Your task to perform on an android device: move to epfo file in internal storage
Image 0: 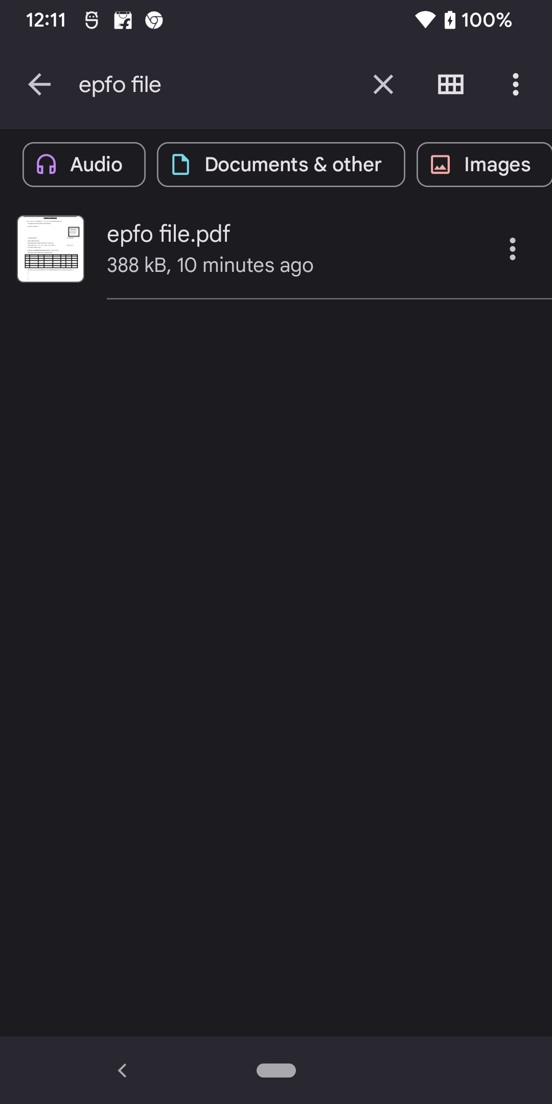
click on three dots infront of the epfo file
Step 0: click (512, 249)
Image 1: 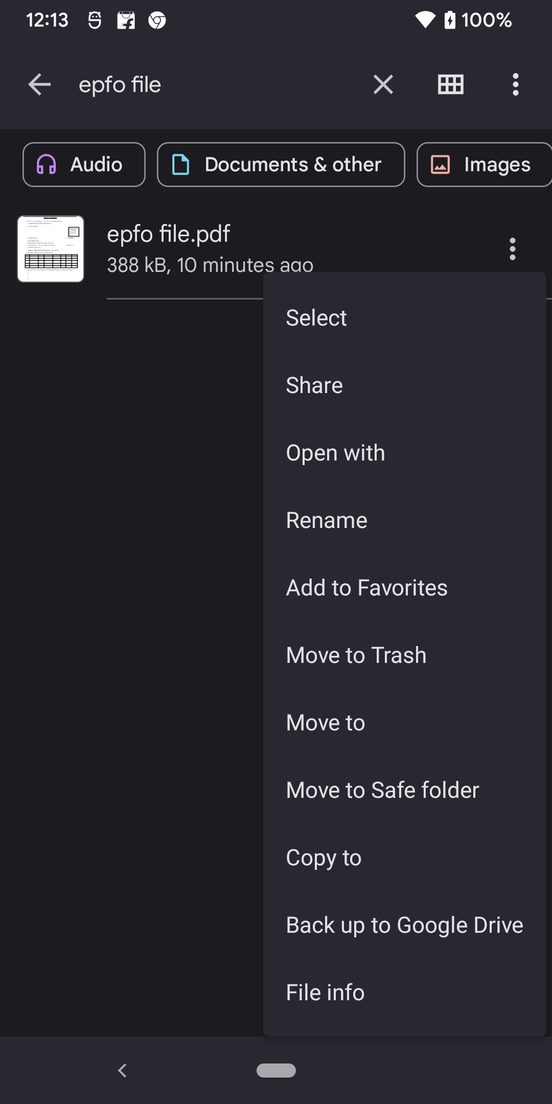
click on Move to option
Step 1: click (405, 721)
Image 2: 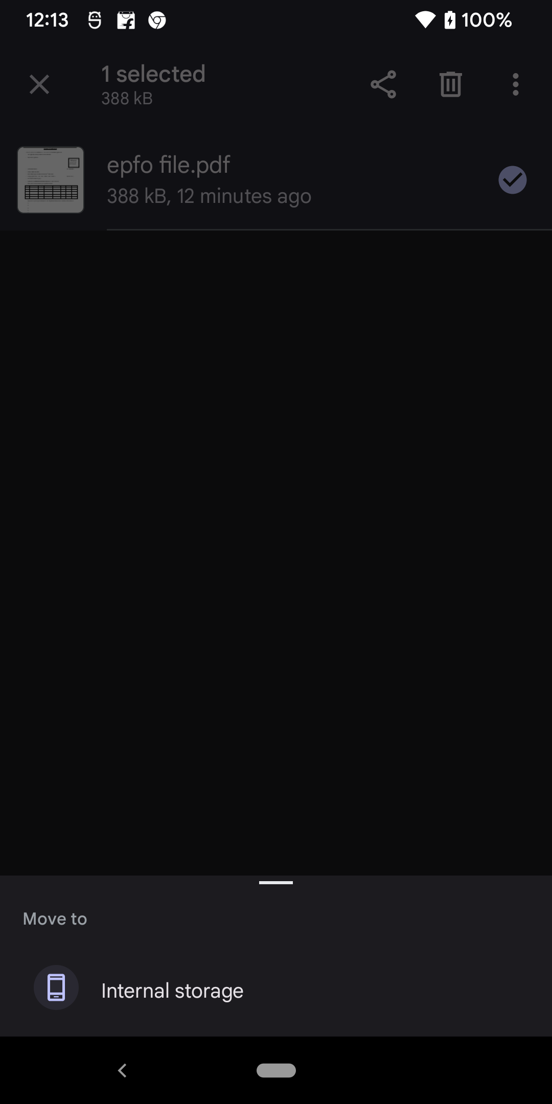
click on Internal storage
Step 2: click (172, 991)
Image 3: 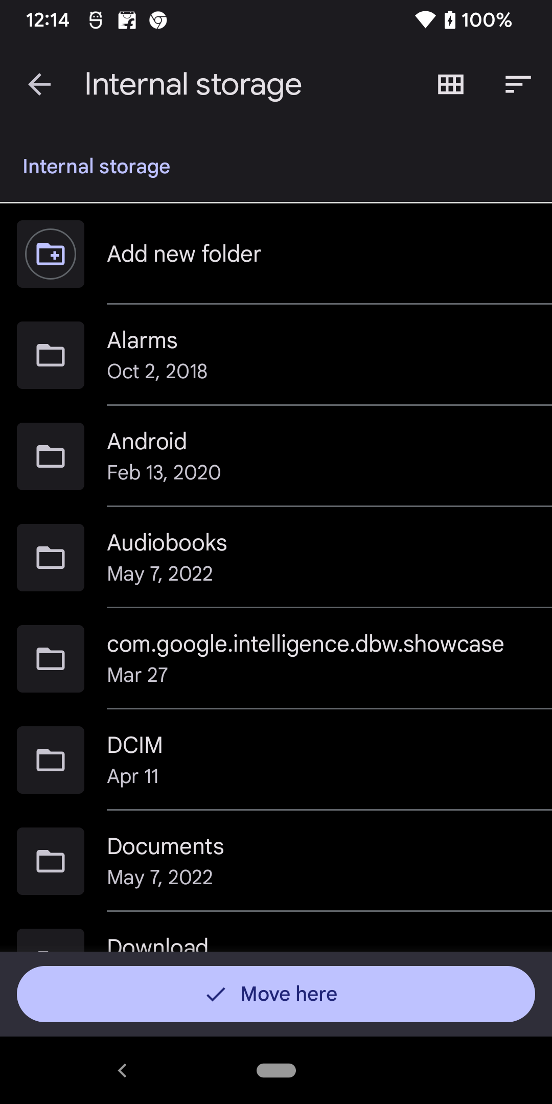
click on Move here
Step 3: click (276, 994)